Your task to perform on an android device: Open the Presentations app & create a new presentation slide
Image 0: 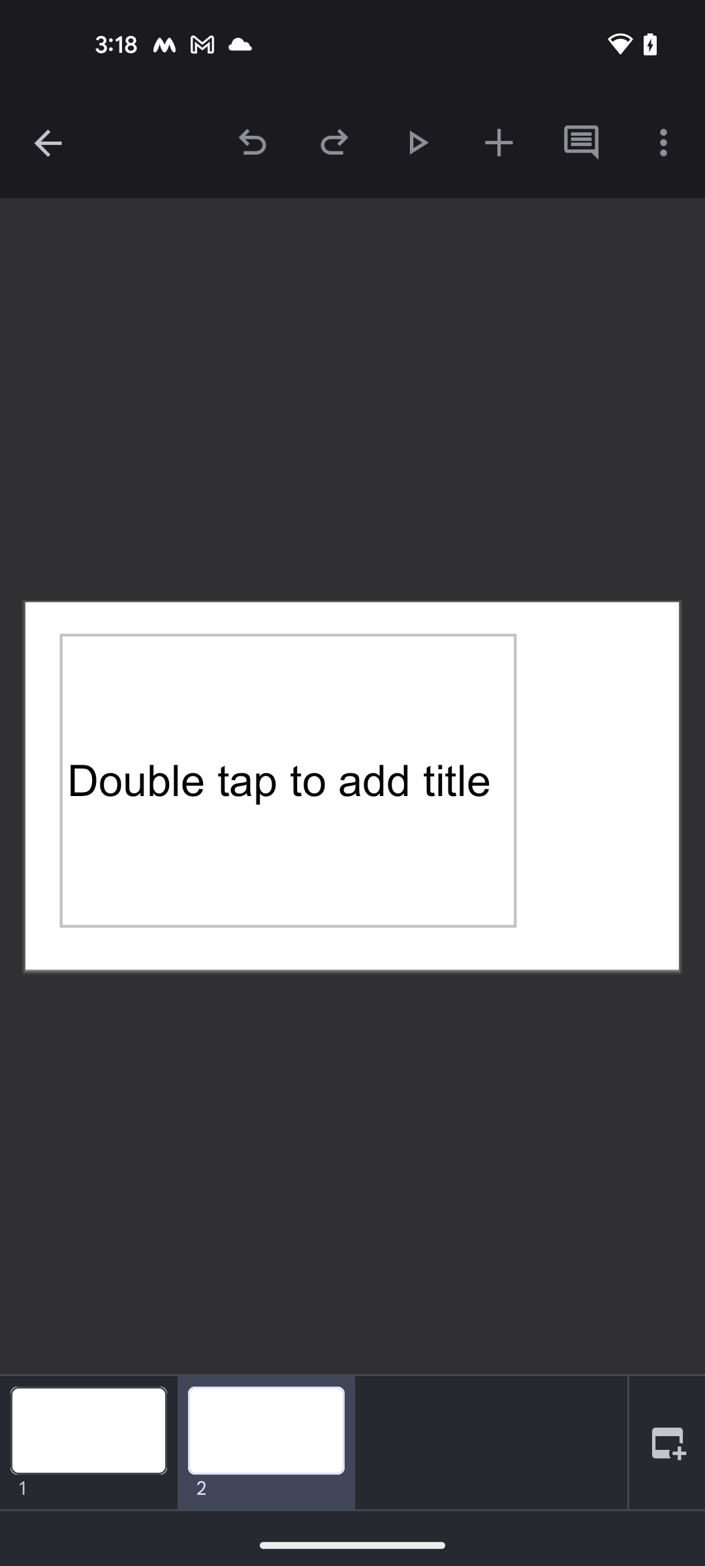
open the Presentations app
Step 0: open app "Presentations"
Image 1: 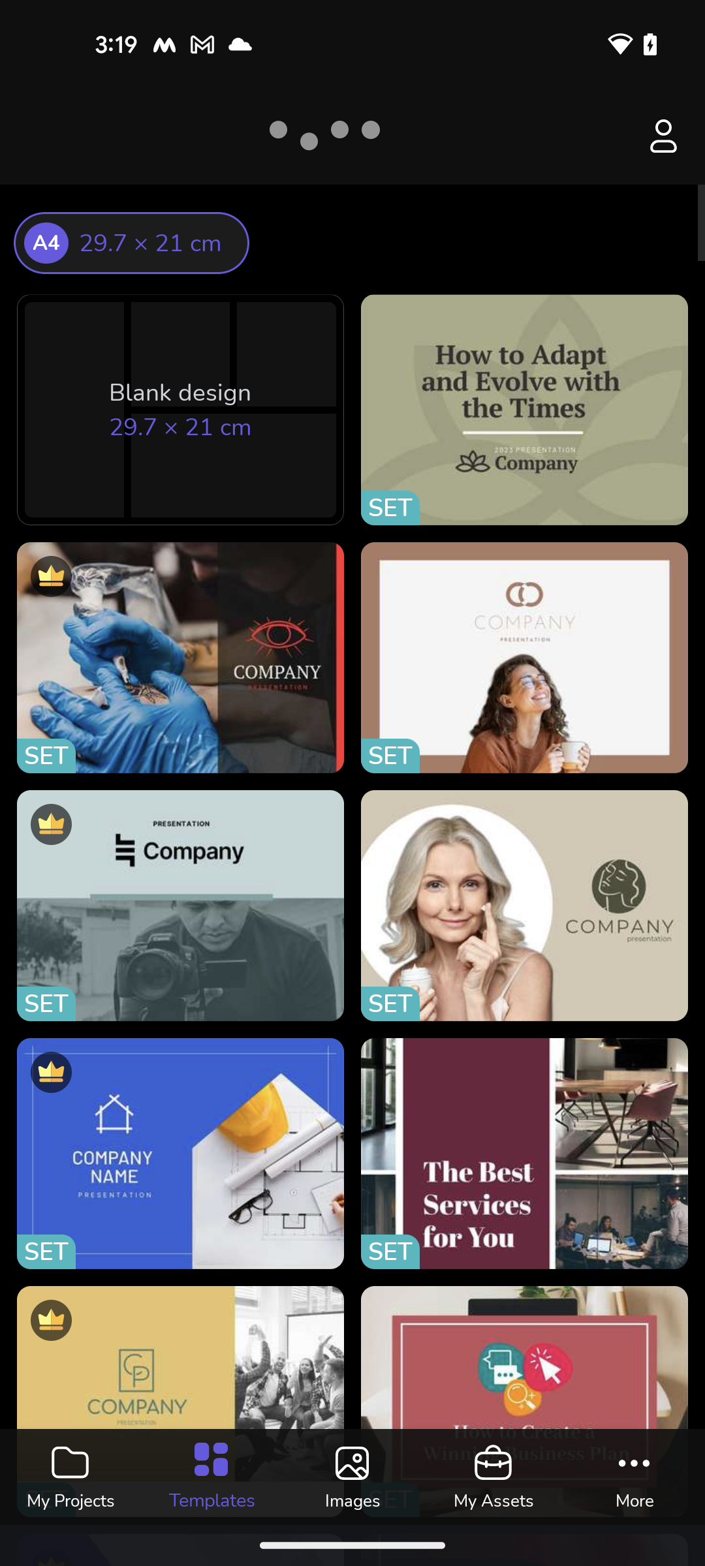
select the Blank design
Step 1: click (180, 467)
Image 2: 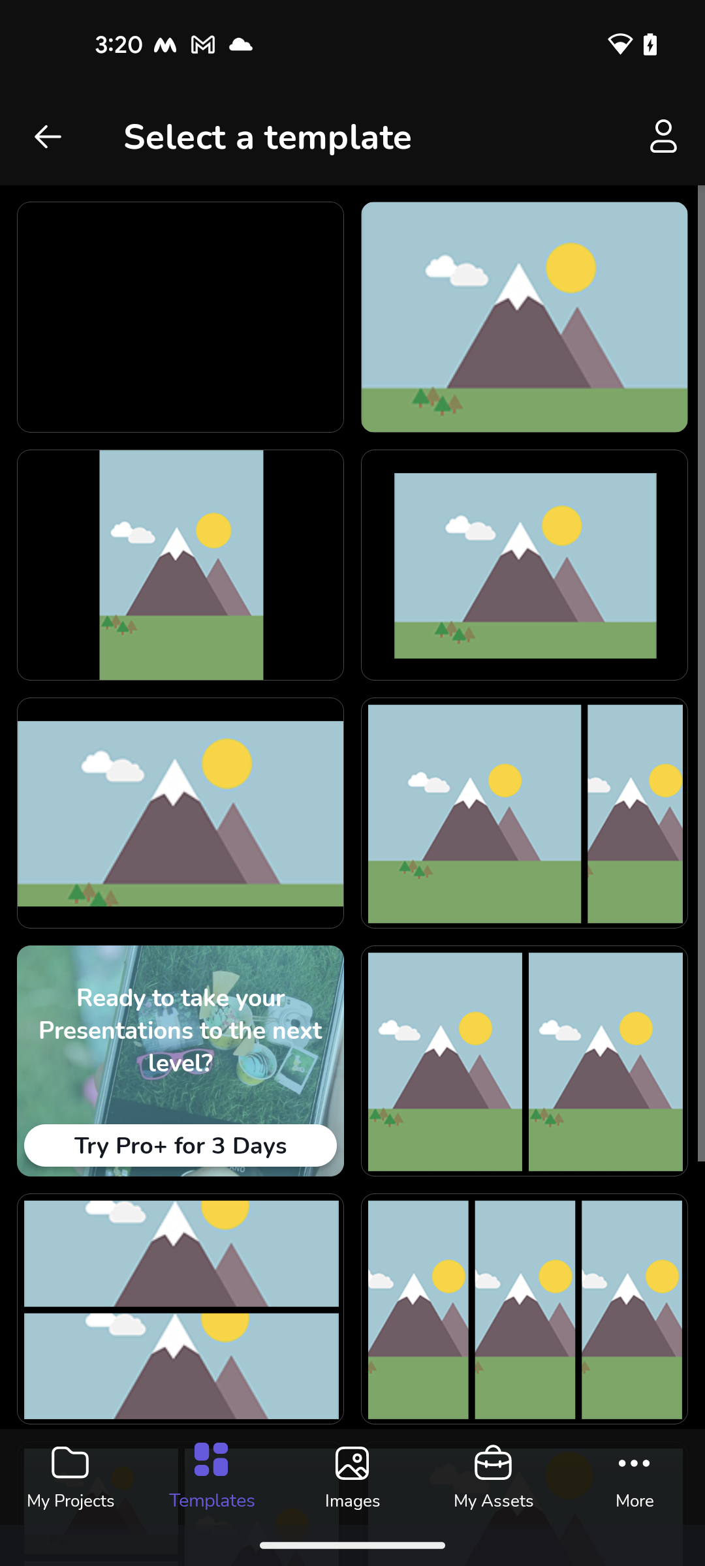
select the template style
Step 2: click (525, 318)
Image 3: 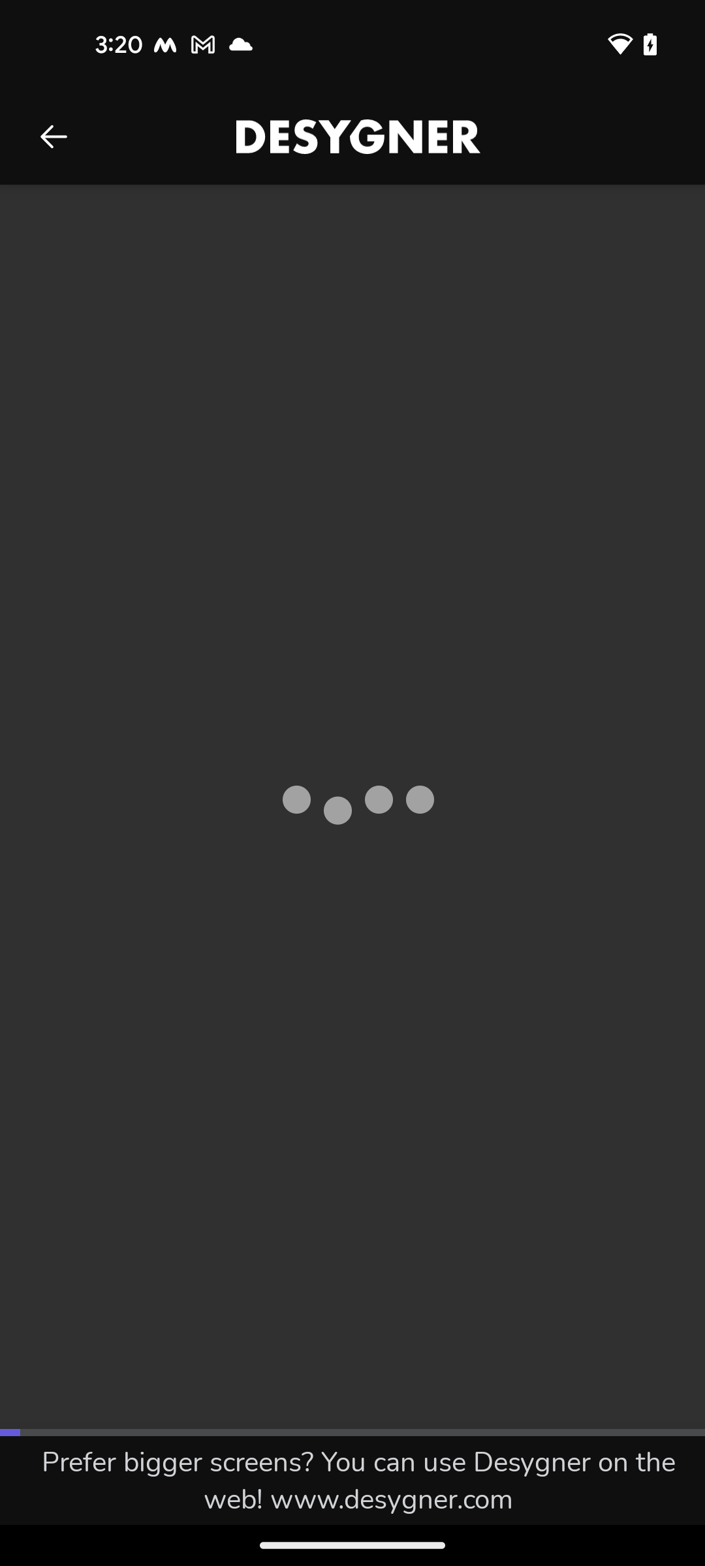
select the template style
Step 3: wait